Your task to perform on an android device: I want to purchase the Collared neck full sleeve knit shirt  . I've fallen in love with the Rareism app I'm therefore adding it to my cart before making a decision.
Image 0: 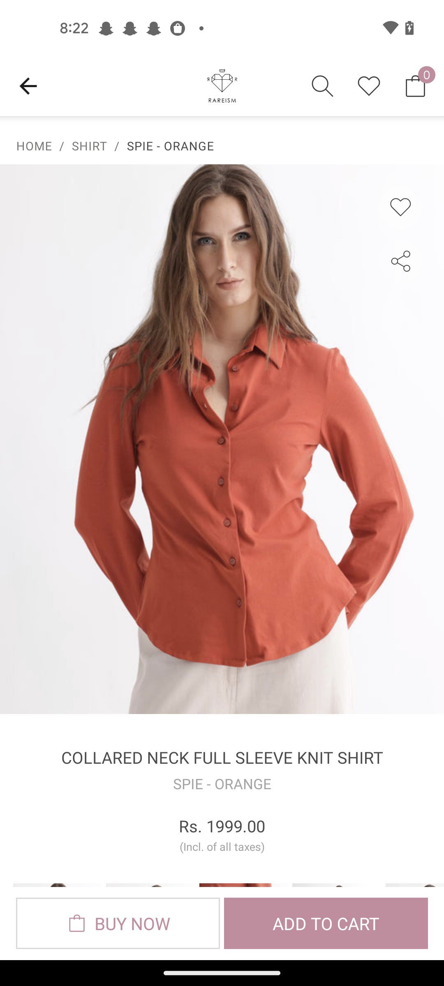
Swipe up to view the size chart 
Step 0: scroll down
Image 1: 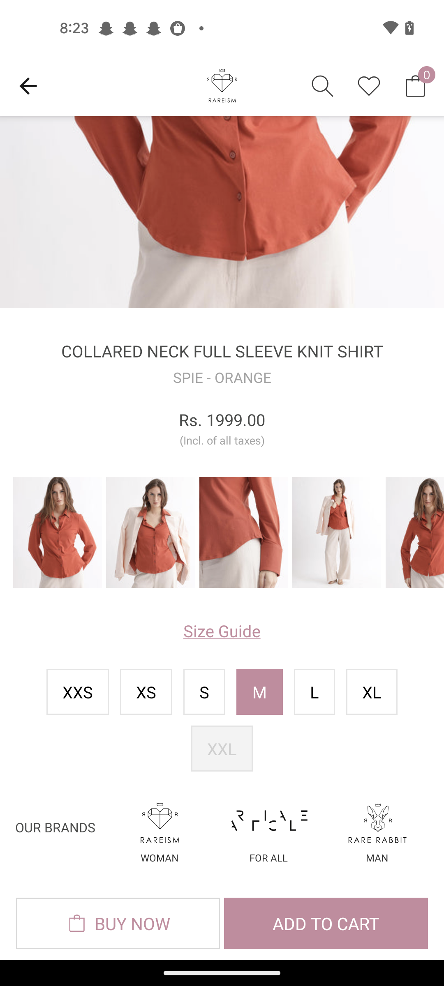
Click on the Add to cart
Step 1: click (326, 923)